Your task to perform on an android device: I want to complete my Hindi lesson today.
Image 0: 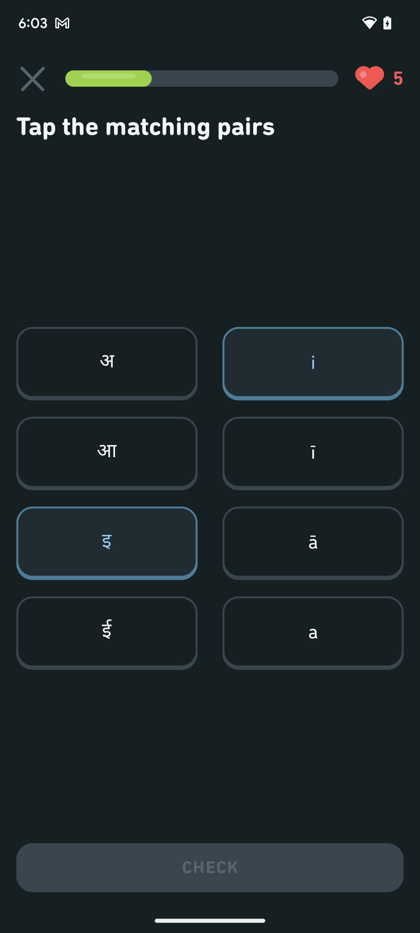
Click on I on the screen.
Step 0: click (313, 363)
Image 1: 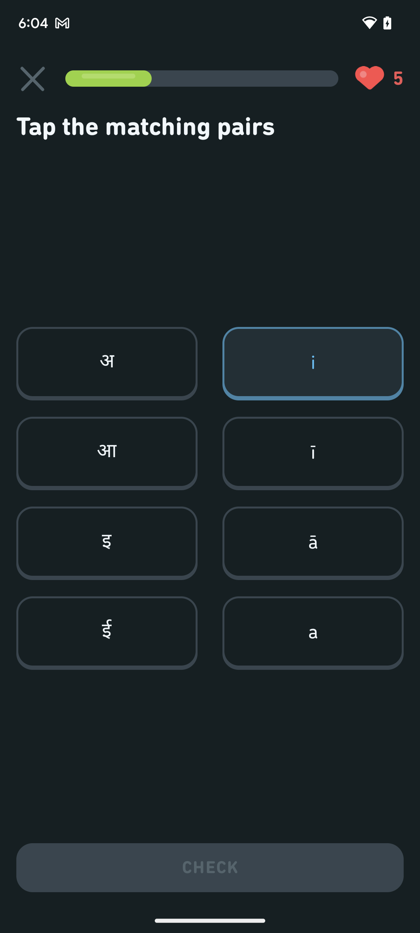
Click on I on the screen.
Step 1: click (107, 543)
Image 2: 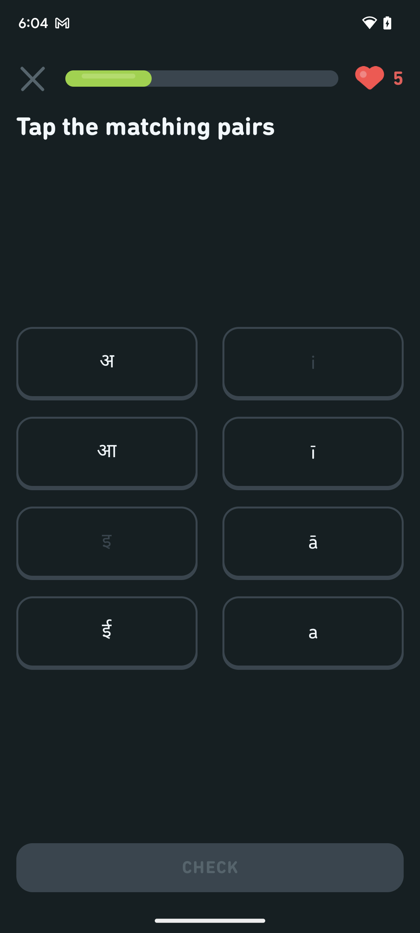
Click on i on the screen.
Step 2: click (313, 453)
Image 3: 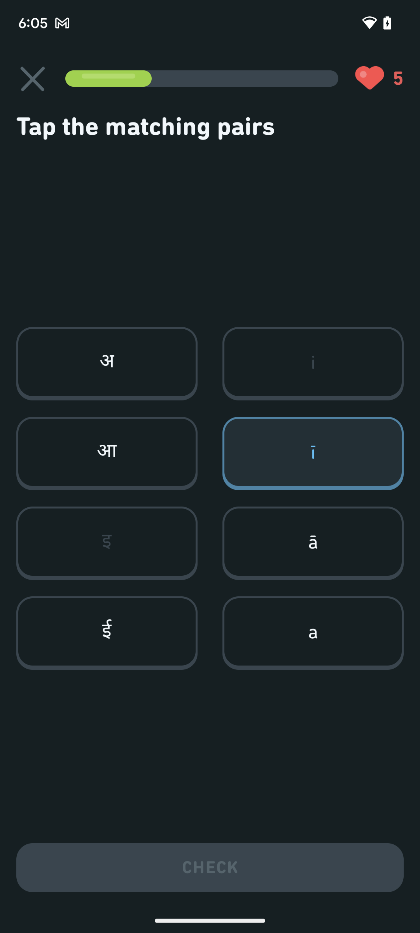
Click on i on the screen.
Step 3: click (107, 633)
Image 4: 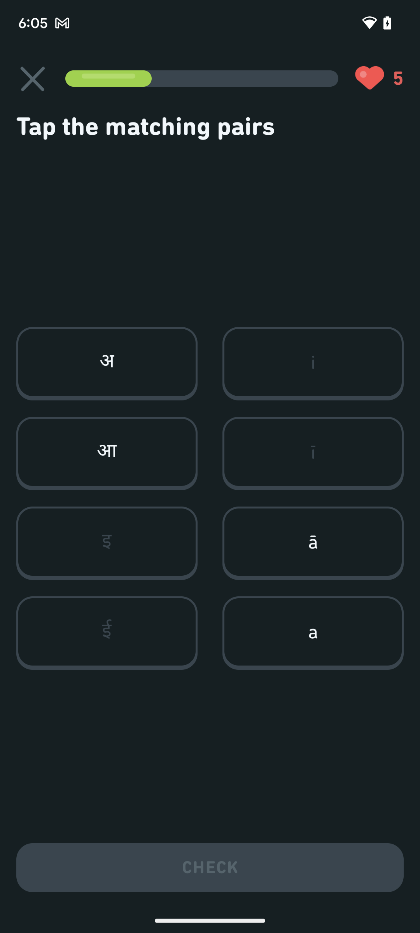
Click on a on the screen.
Step 4: click (313, 633)
Image 5: 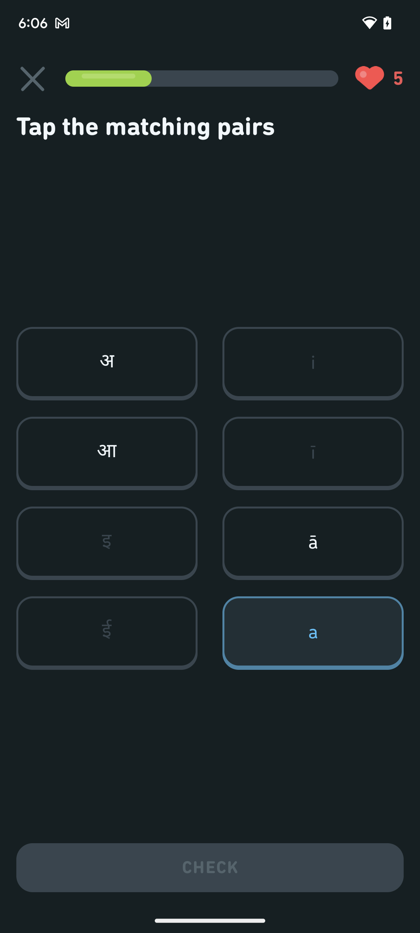
Click on a on the screen.
Step 5: click (107, 363)
Image 6: 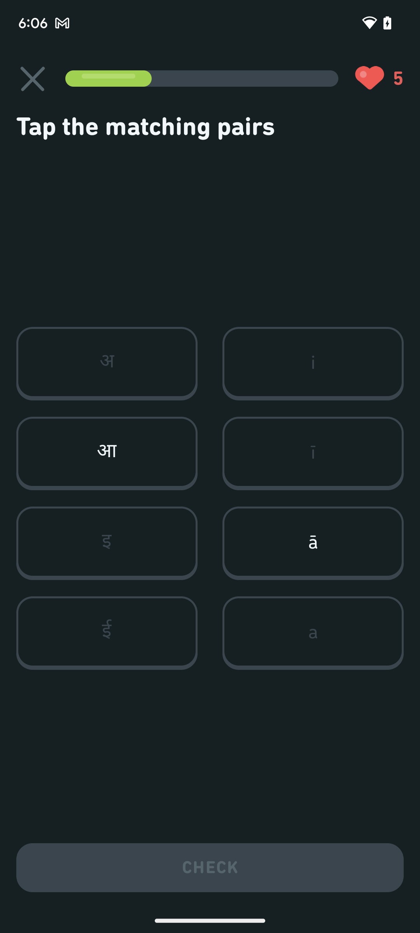
Click on a icon the screen.
Step 6: click (313, 543)
Image 7: 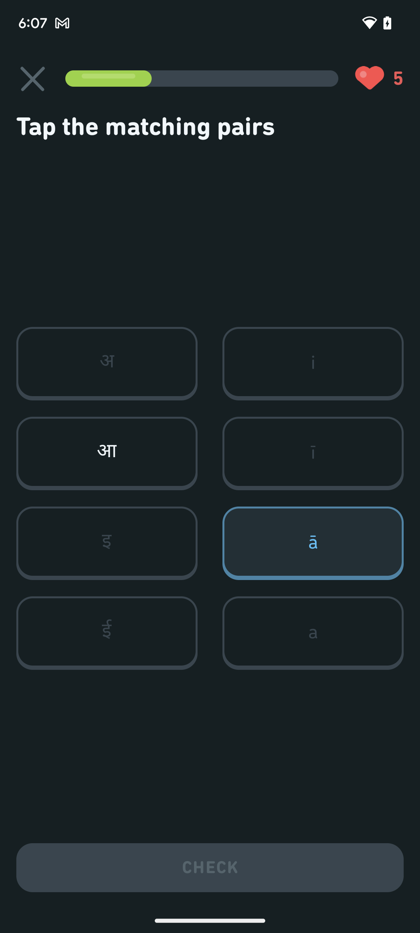
Click on a icon the screen.
Step 7: click (107, 453)
Image 8: 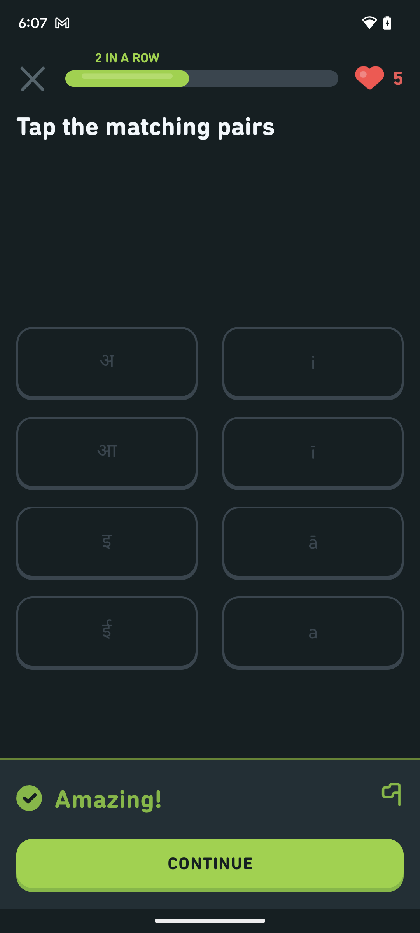
Click on the Continue on the bottom of the screen.
Step 8: click (210, 865)
Image 9: 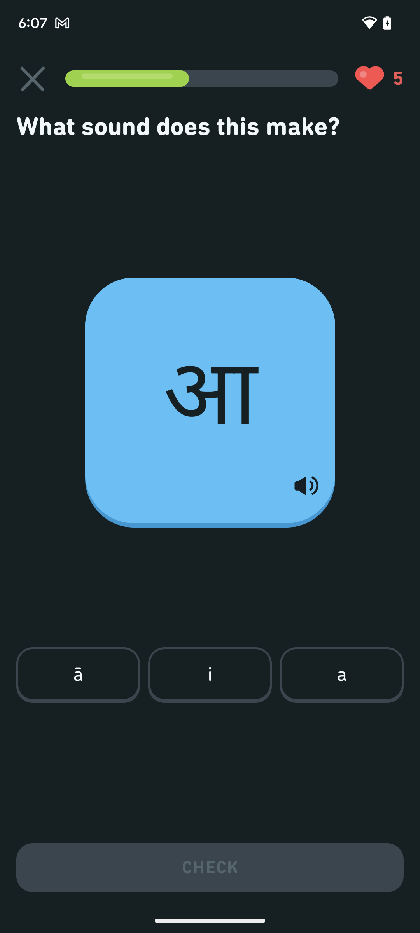
Click on a macron on the screen.
Step 9: click (78, 675)
Image 10: 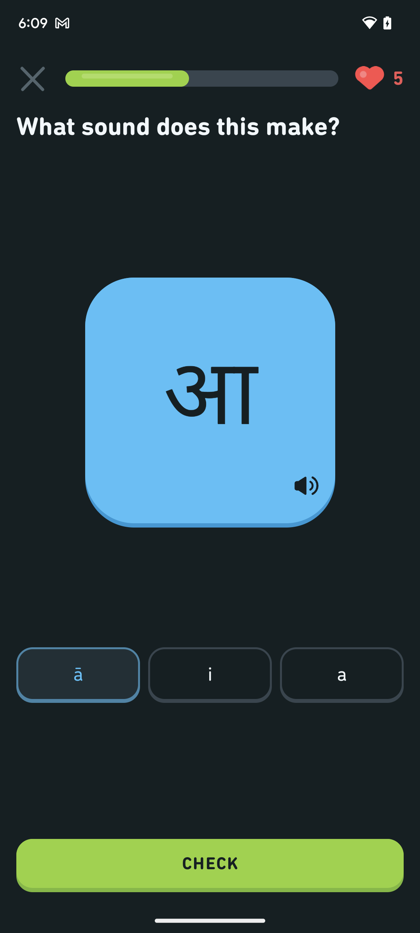
Click on the Check button on the bottom of the screen.
Step 10: click (210, 865)
Image 11: 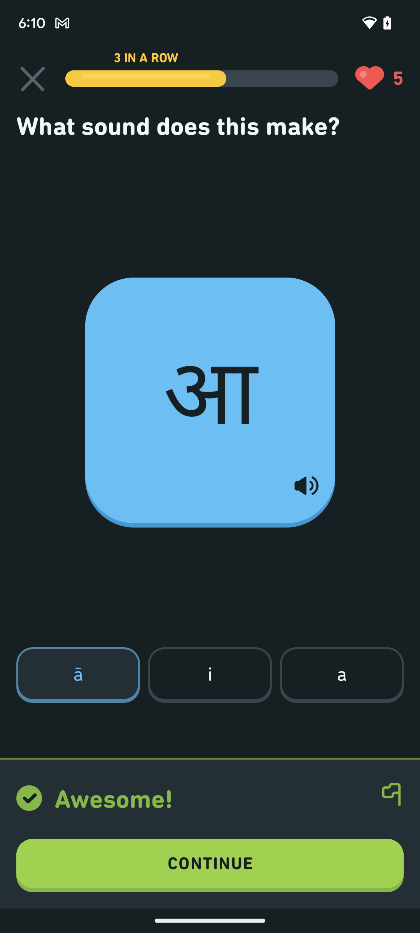
Click on the Continue on the bottom of the screen.
Step 11: click (210, 865)
Image 12: 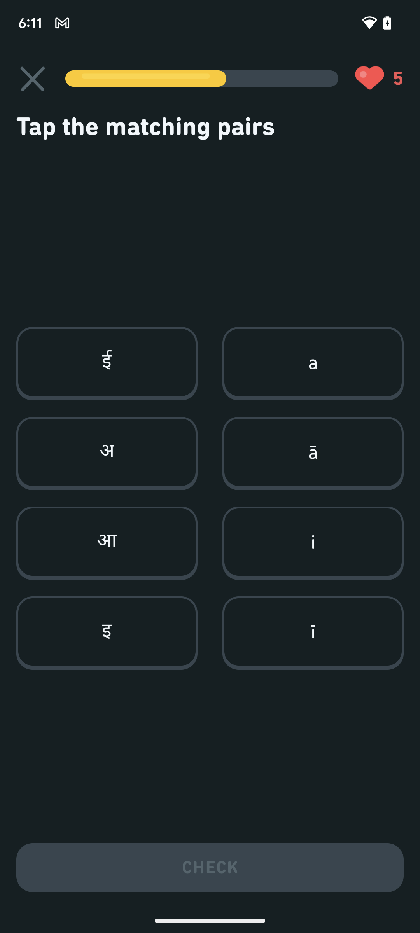
Click on the a on the screen.
Step 12: click (313, 363)
Image 13: 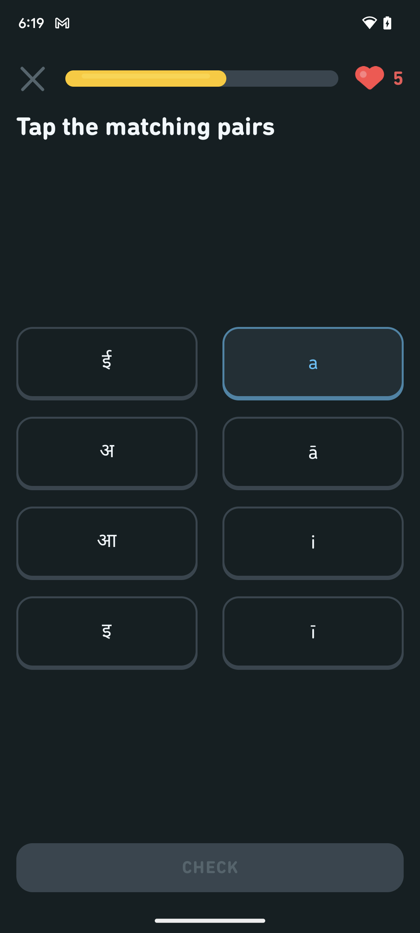
Click on the a on the screen.
Step 13: click (107, 453)
Image 14: 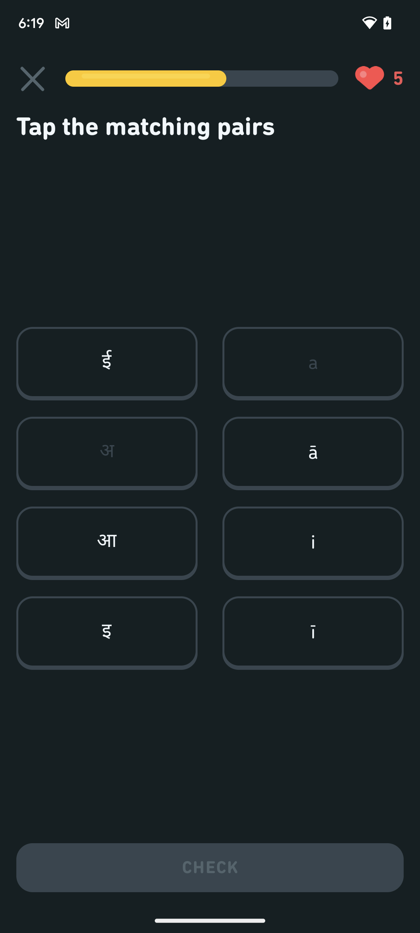
Click on a macron on the screen.
Step 14: click (313, 453)
Image 15: 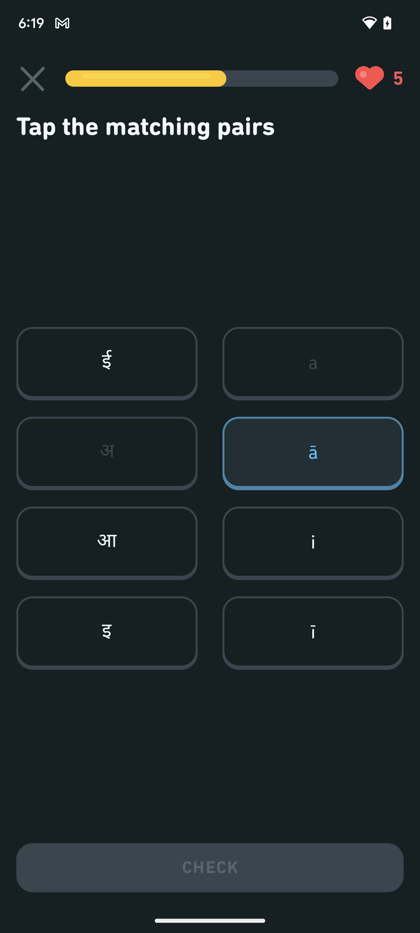
Click on a macron on the screen.
Step 15: click (107, 543)
Image 16: 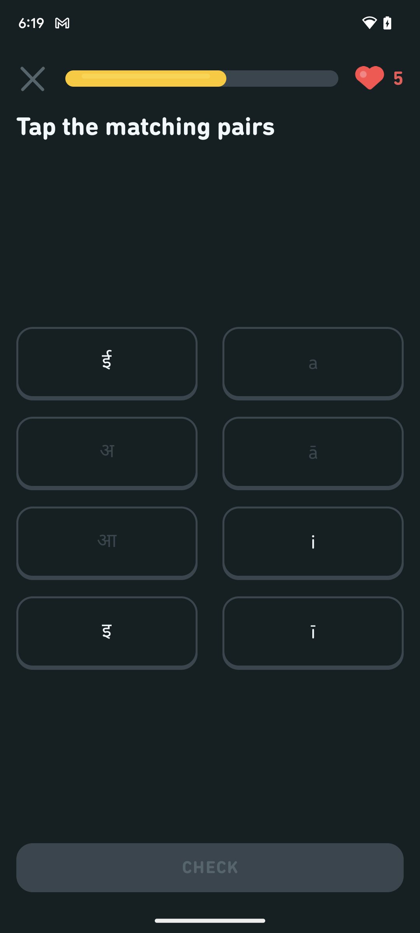
Click on i on the screen.
Step 16: click (313, 543)
Image 17: 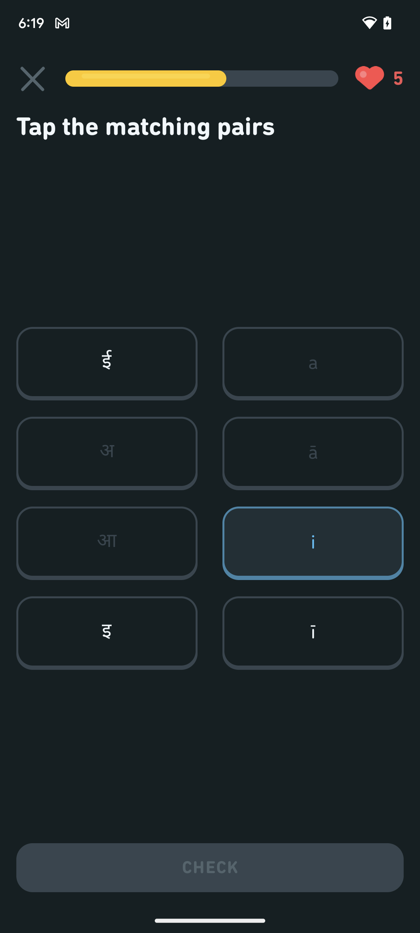
Click on i on the screen.
Step 17: click (107, 633)
Image 18: 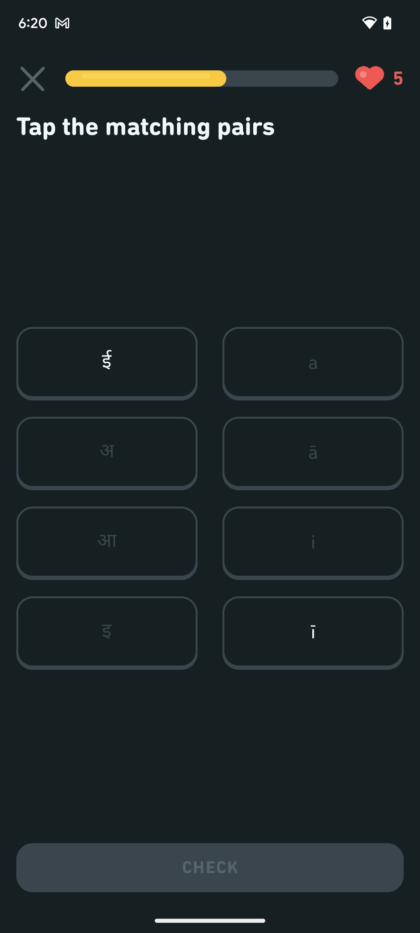
Click on the i macron on the screen.
Step 18: click (313, 633)
Image 19: 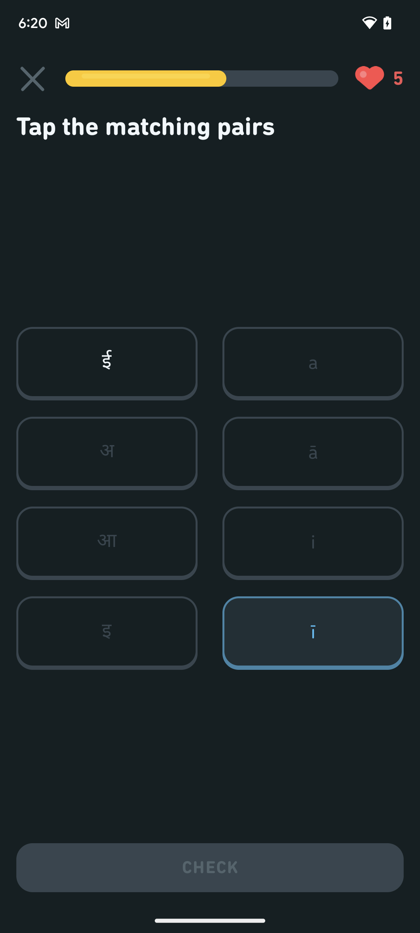
Click on the i macron on the screen.
Step 19: click (107, 363)
Image 21: 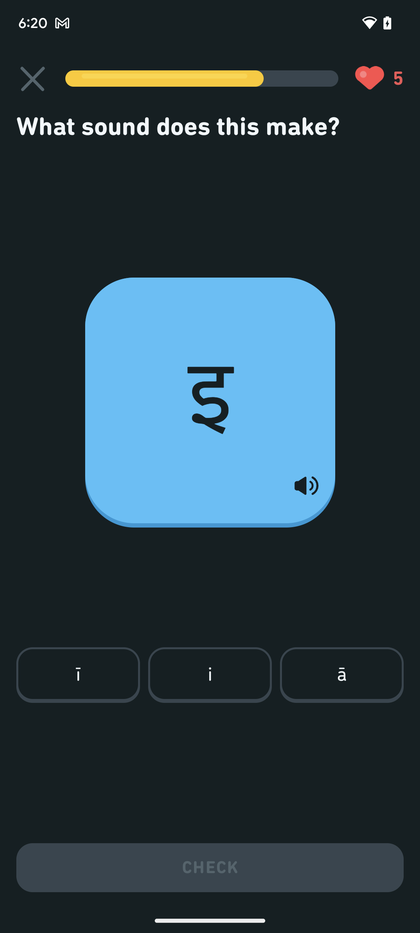
Click on the i on the screen.
Step 21: click (210, 675)
Image 22: 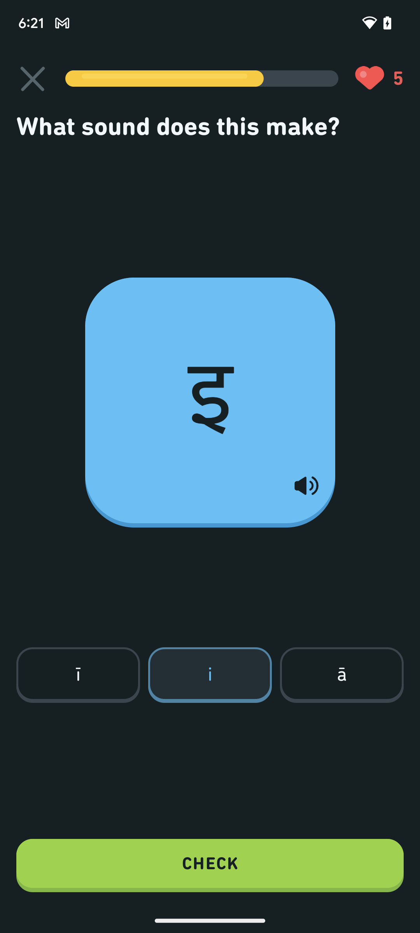
Click on Check button on the bottom of the screen.
Step 22: click (210, 865)
Image 23: 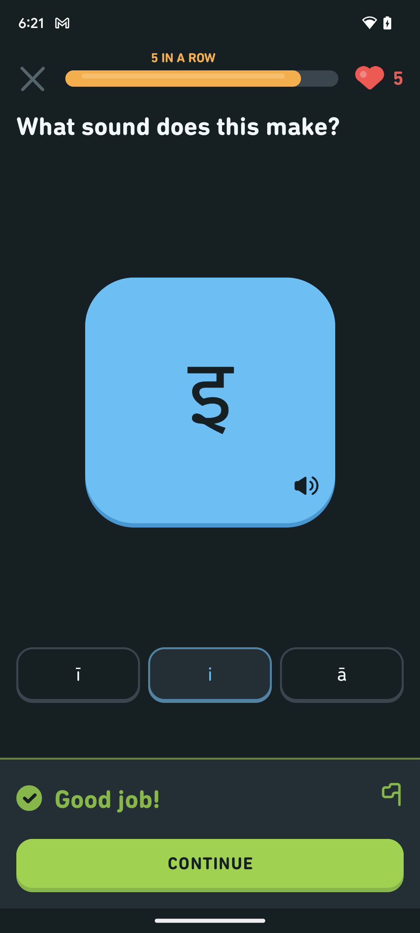
Click on the Continue button on the screen.
Step 23: click (210, 865)
Image 25: 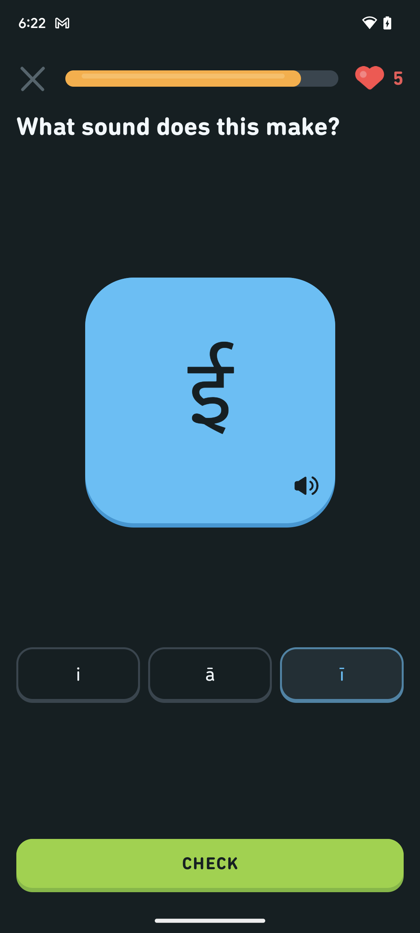
Click on the Check button on the bottom of the screen.
Step 25: click (210, 865)
Image 26: 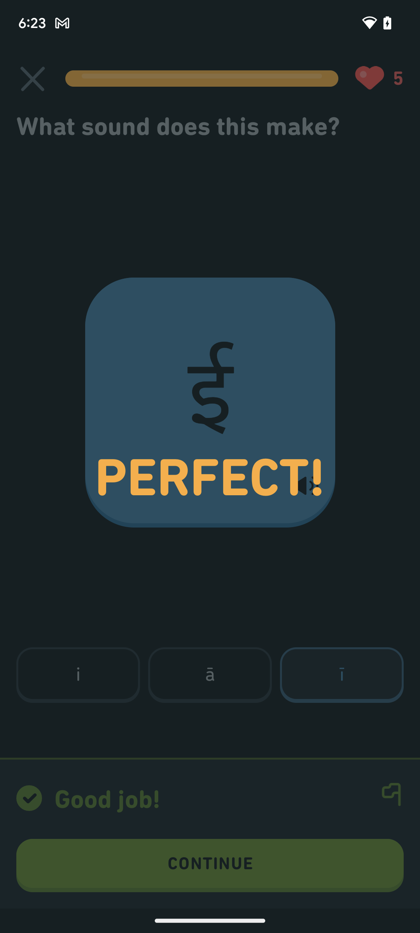
Click on the Check button on the bottom of the screen.
Step 26: wait
Image 27: 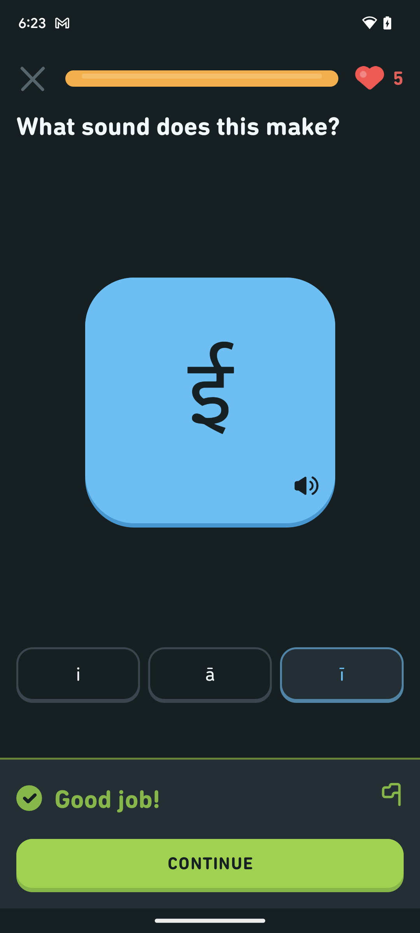
Click on the Continue button on the screen.
Step 27: click (210, 865)
Image 28: 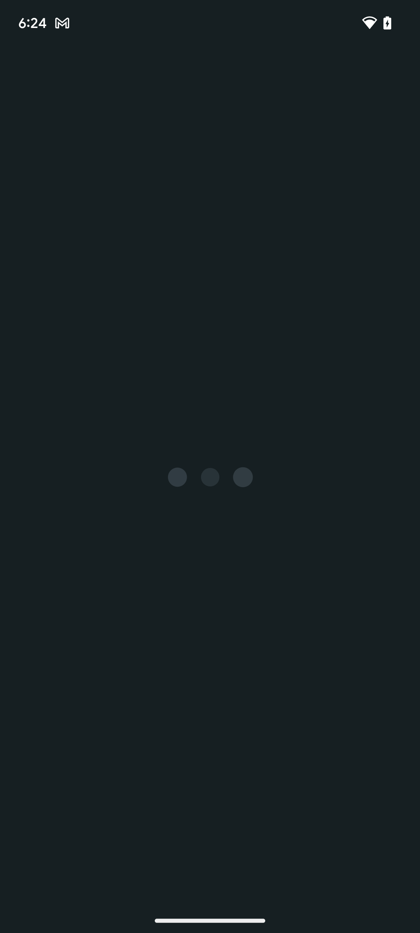
Click on the Continue button on the screen.
Step 28: wait